Your task to perform on an android device: I am left with only a few T-shirts and want to have some new T-shirts. Search for T-shirts in the Amazon app.
Image 0: 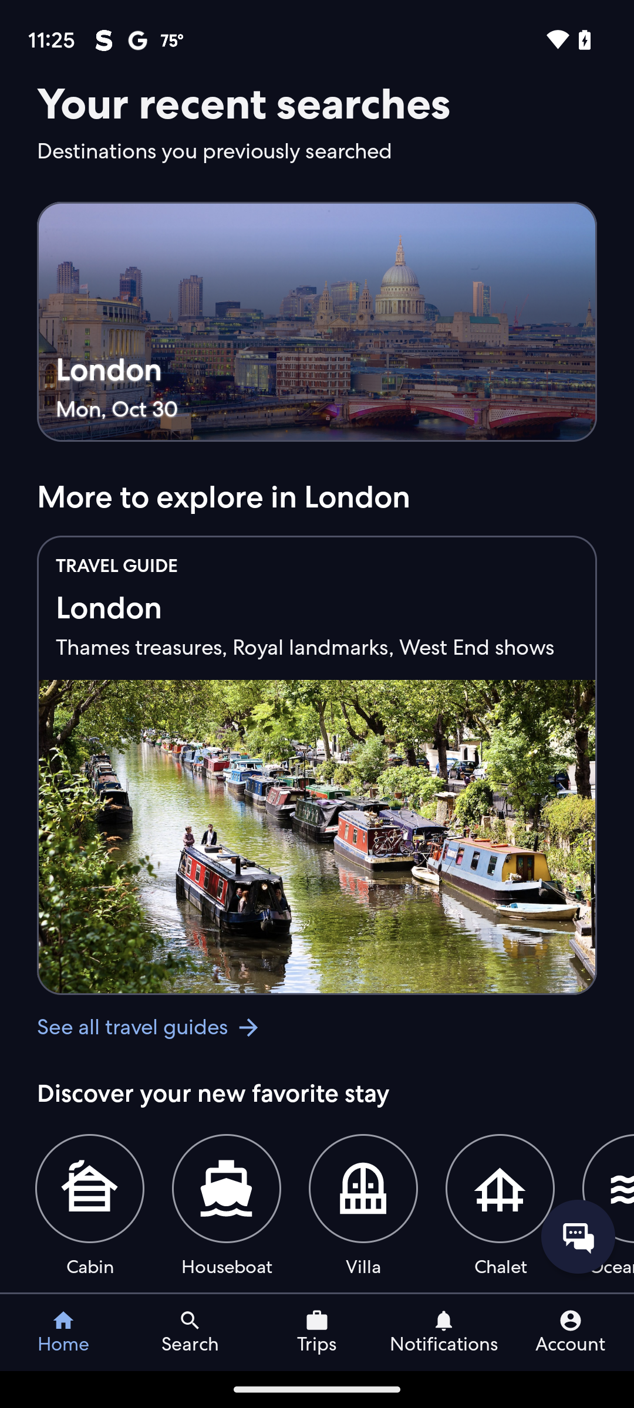
Open the Amazon app
Step 0: open app "Amazon"
Image 1: 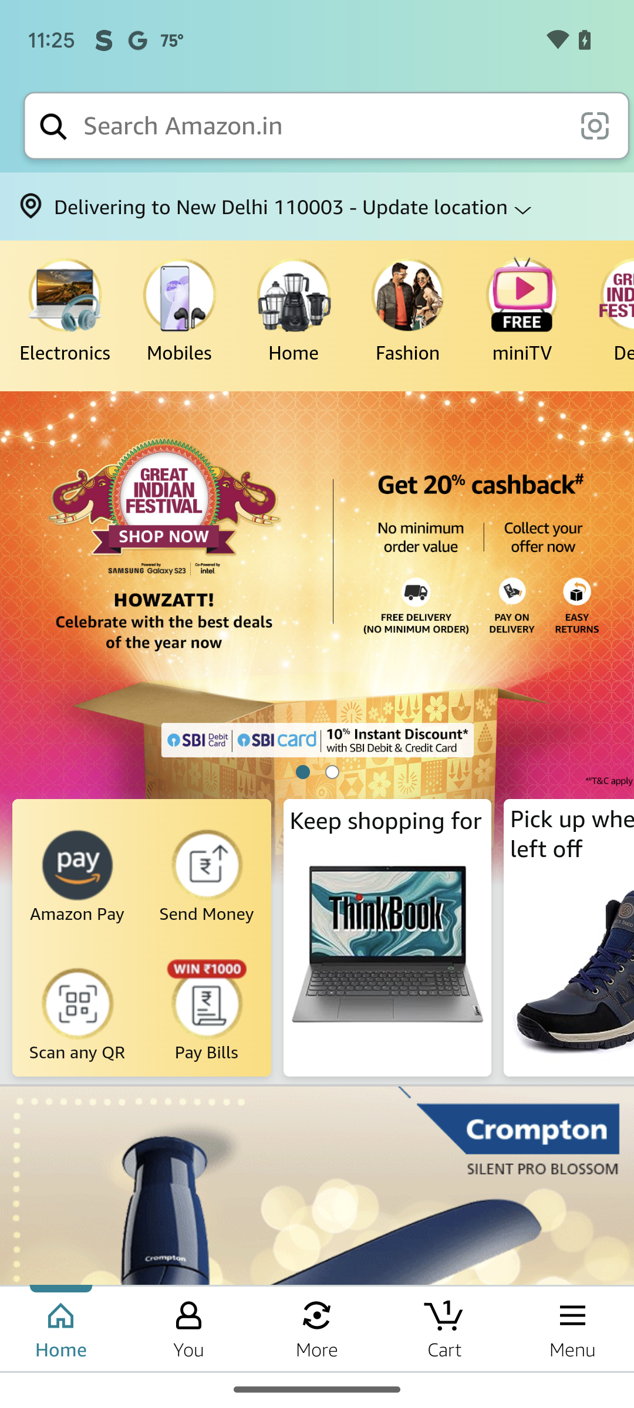
Click on the search bar at the top of the screen
Step 1: click (322, 126)
Image 2: 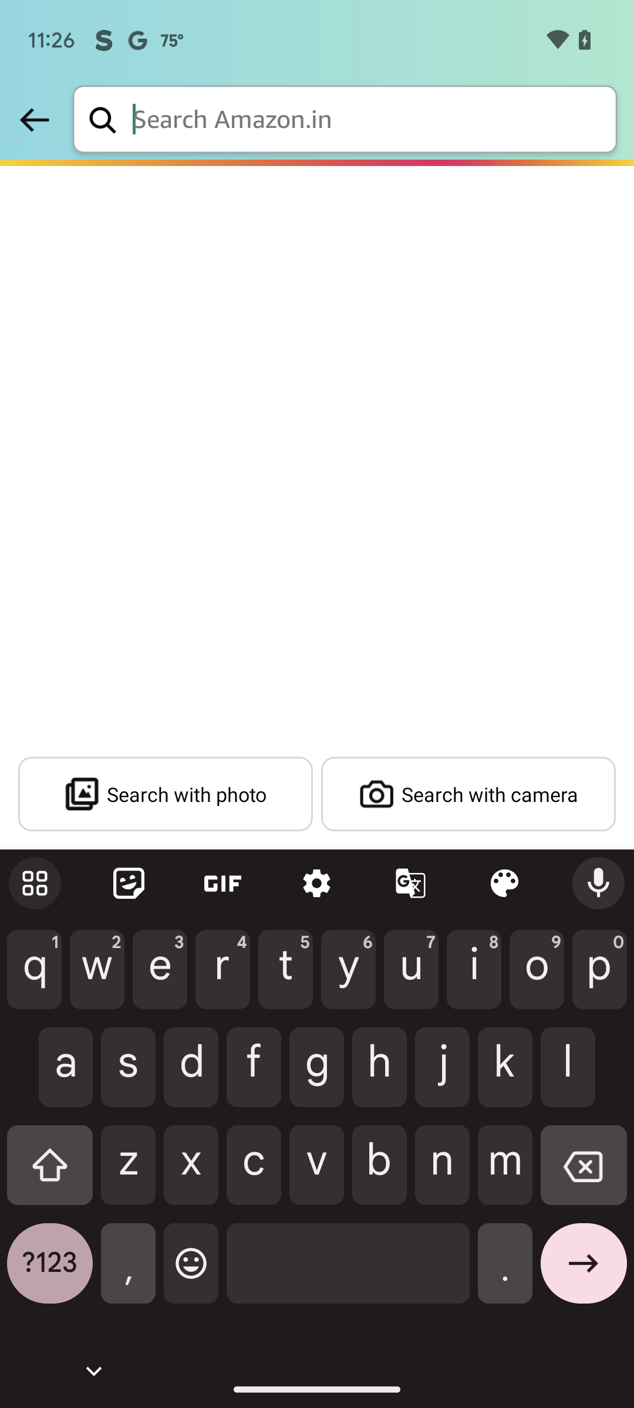
Type T-shirts for men in the search bar
Step 2: type "T-shirts for men"
Image 3: 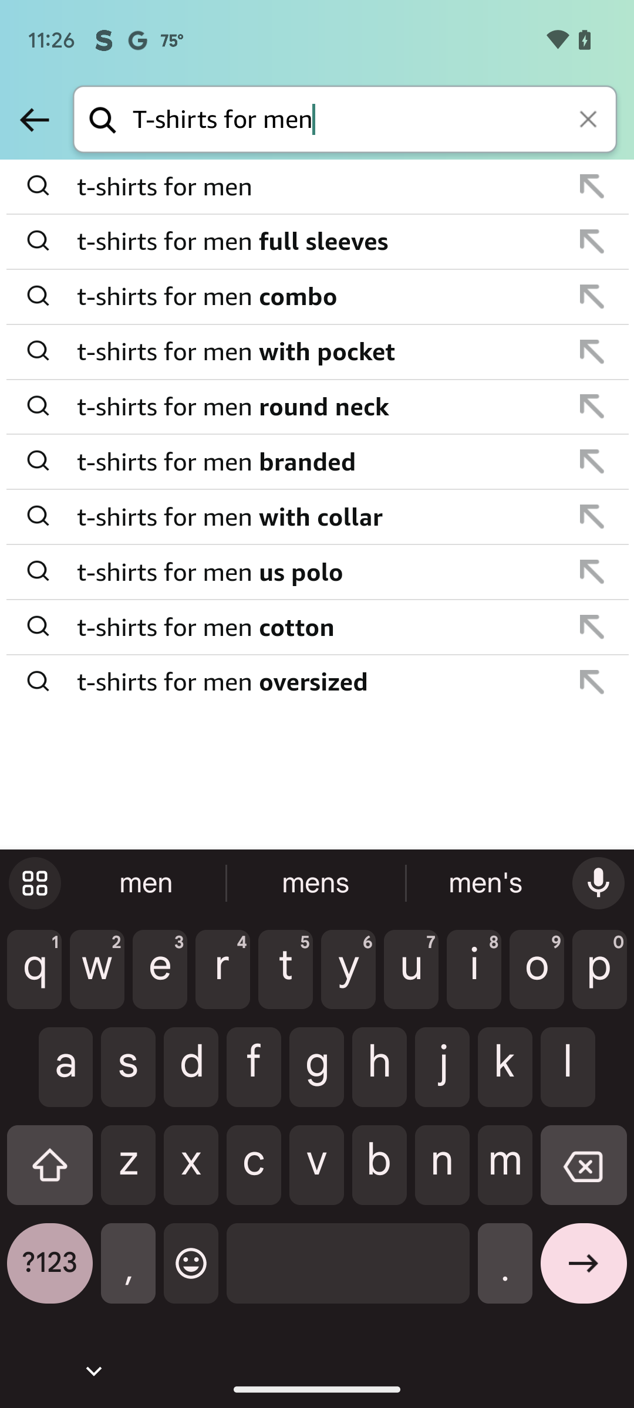
Click on the first result
Step 3: click (318, 187)